Your task to perform on an android device: Filter the search for smart locks in the All category of home security systems on the Amazon app.
Image 0: 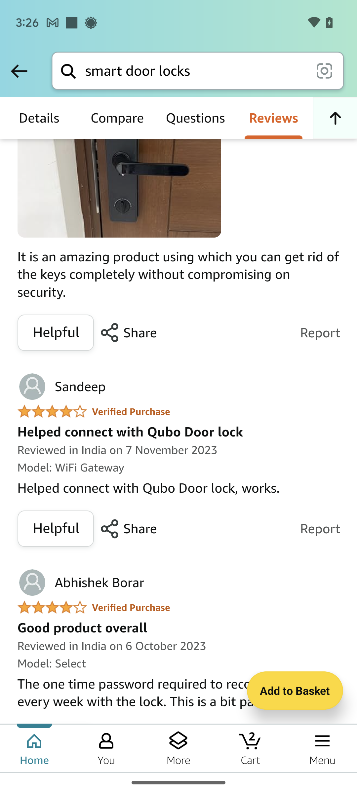
Go back to the search results for smart door locks.
Step 0: press back button
Image 1: 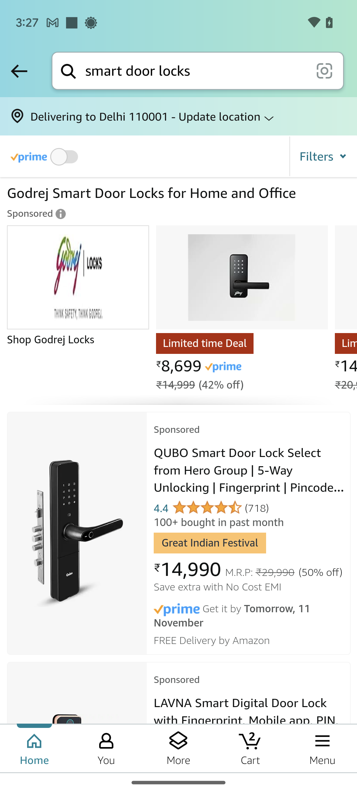
Click on the filters tab at the top-right of the screen.
Step 1: click (323, 156)
Image 2: 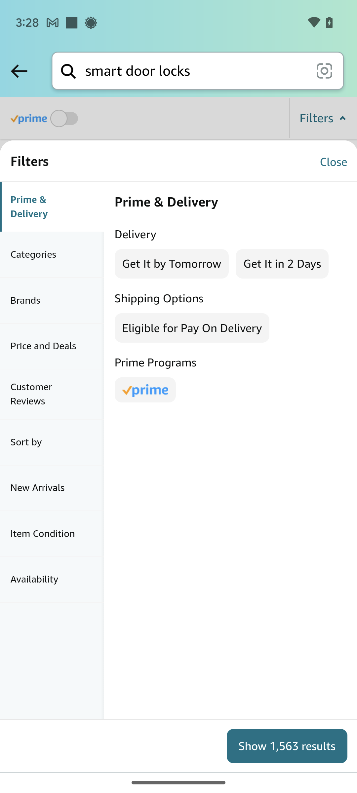
Click on the categories tab.
Step 2: click (52, 254)
Image 3: 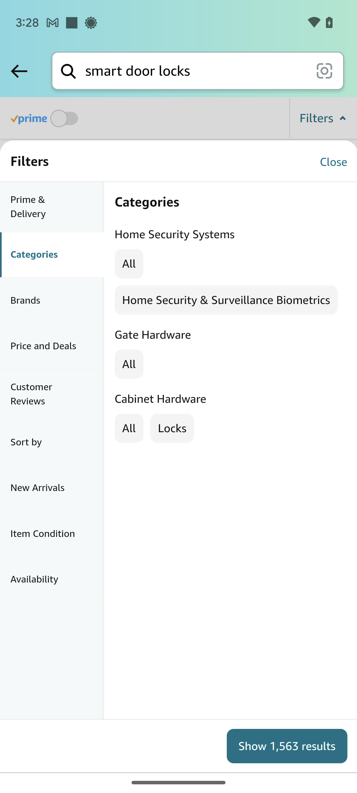
Select the All option in home security systems.
Step 3: click (129, 263)
Image 4: 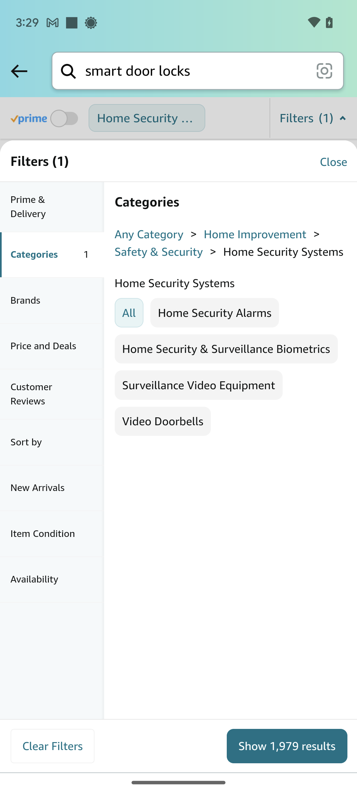
Click on the Show 1,992 results tab at the bottom-right of the screen. 
Step 4: click (286, 745)